Your task to perform on an android device: Shop for Kalenji shoes in the decathlon app.
Image 0: 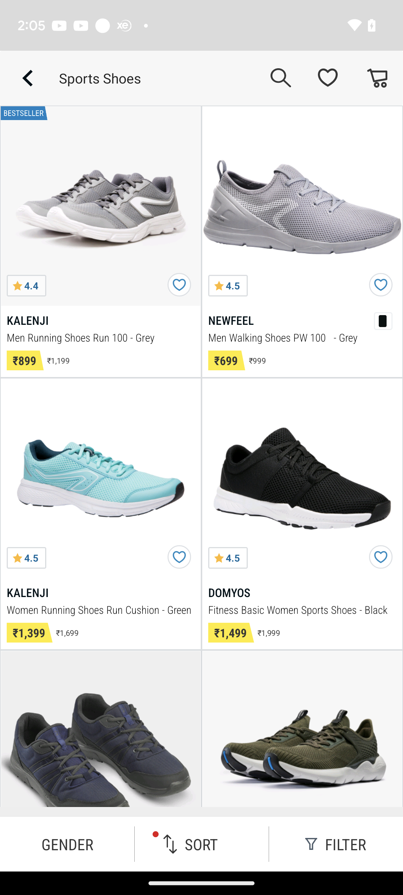
Click on the filter icon at the bottom right of the screen
Step 0: click (336, 844)
Image 1: 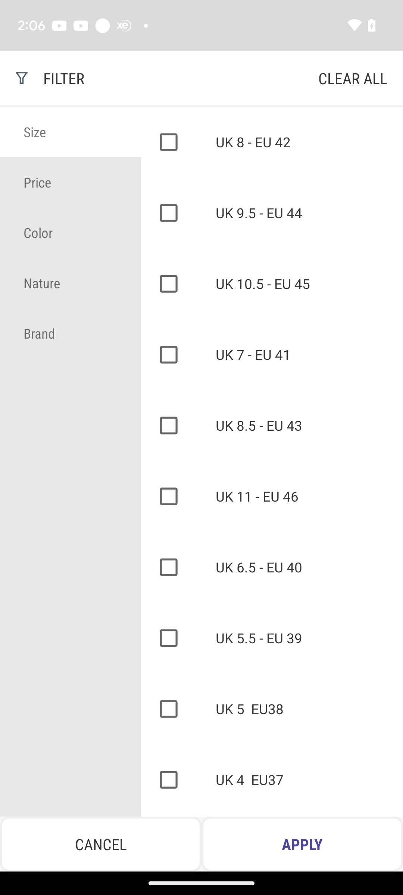
Click on the brand option
Step 1: click (70, 333)
Image 2: 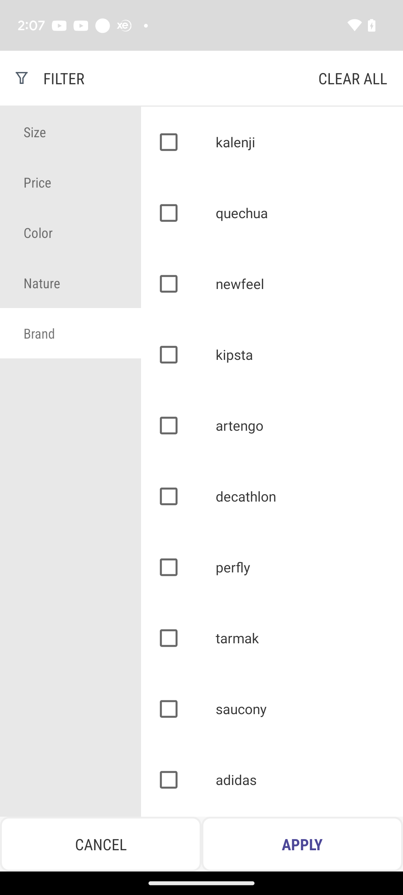
Click on the kalenji option
Step 2: click (272, 142)
Image 3: 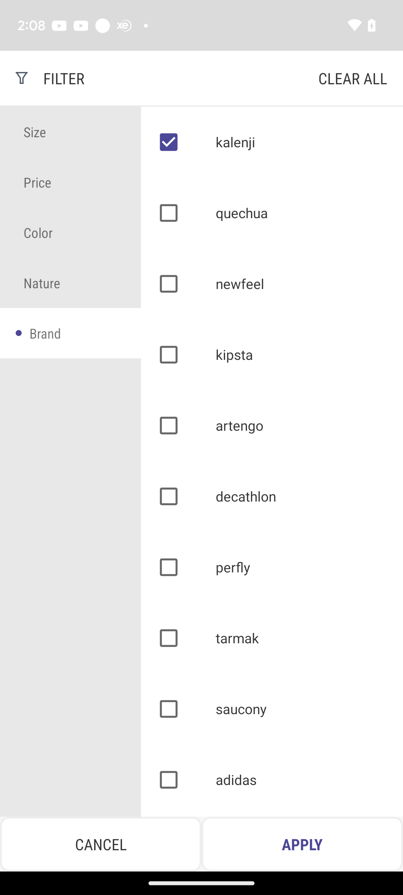
Click on the apply option
Step 3: click (302, 844)